Your task to perform on an android device: I should disable the SMS reminder setting in the Duolingo app so it doesn't annoy me when I'm working.
Image 1: 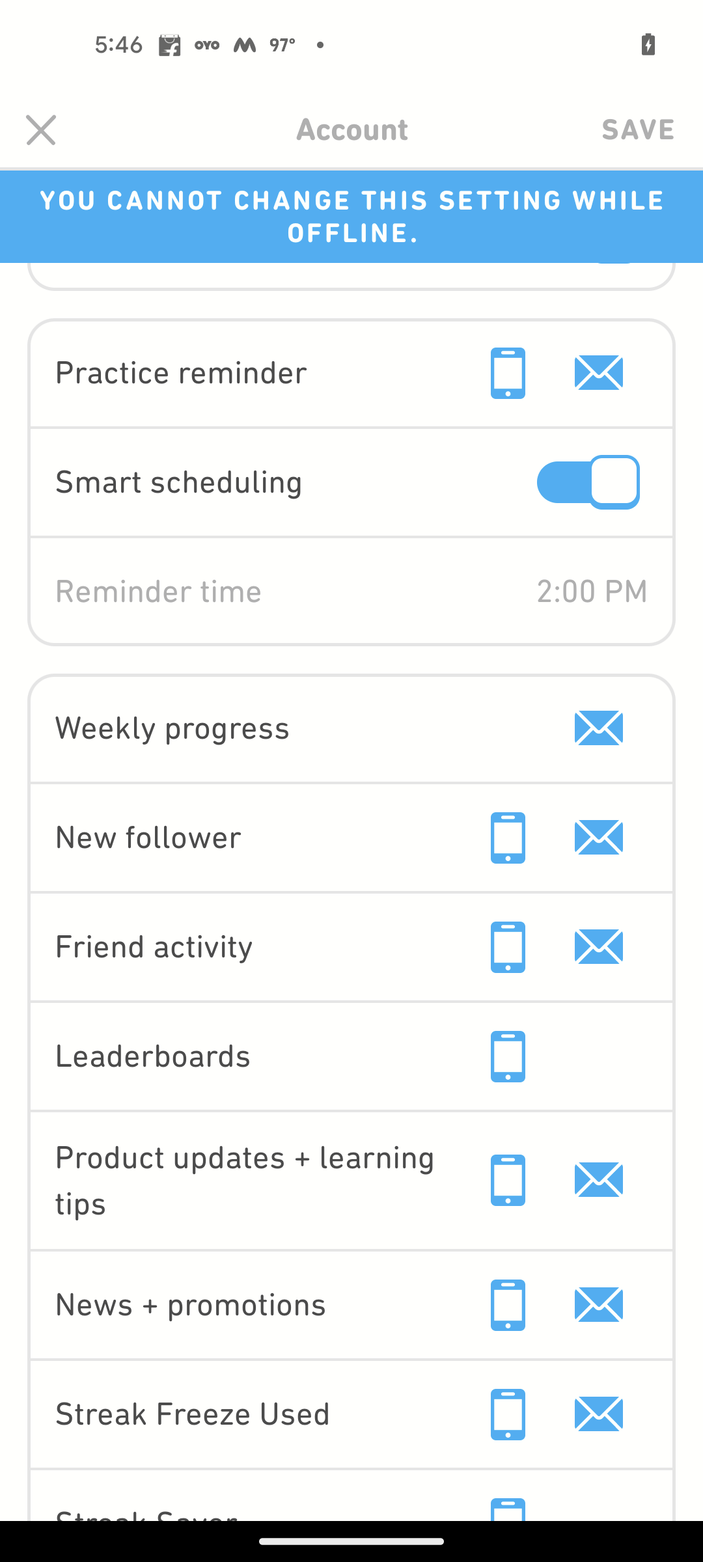
Swipe down to view SMS reminder setting
Step 1: scroll up
Image 2: 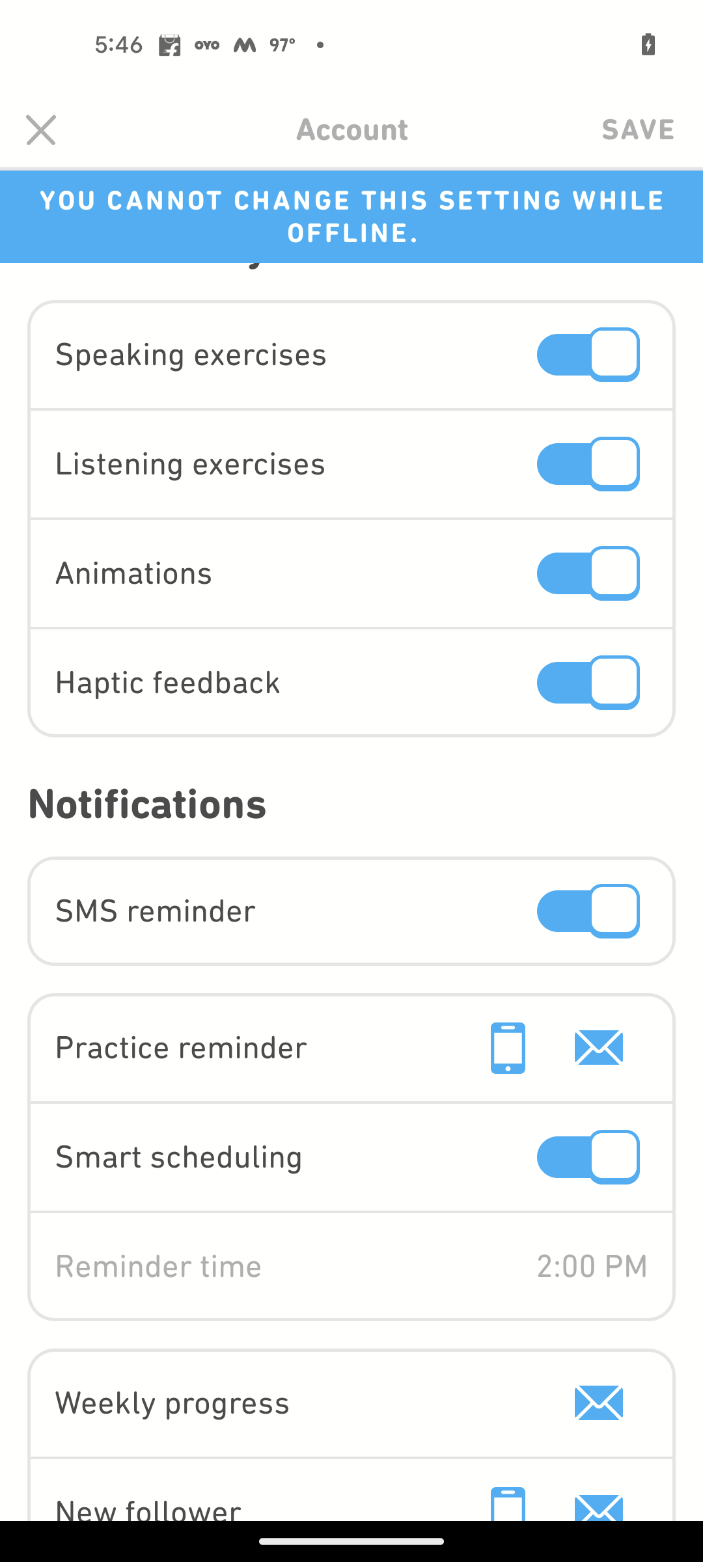
Turn off the SMS reminder setting Under Notifications settings
Step 2: click (592, 911)
Image 3: 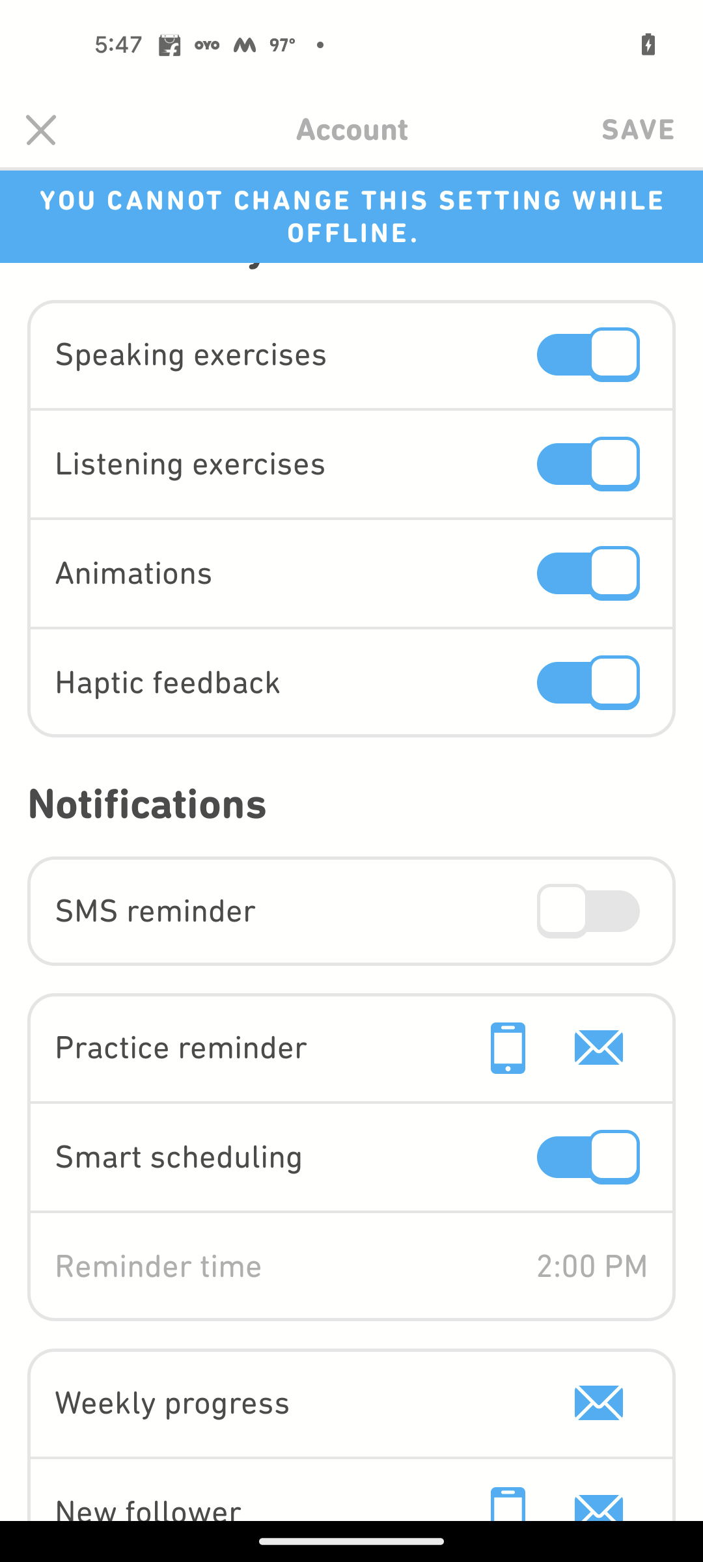
Click on the Save button at the top right corner of the screen
Step 3: click (638, 130)
Image 4: 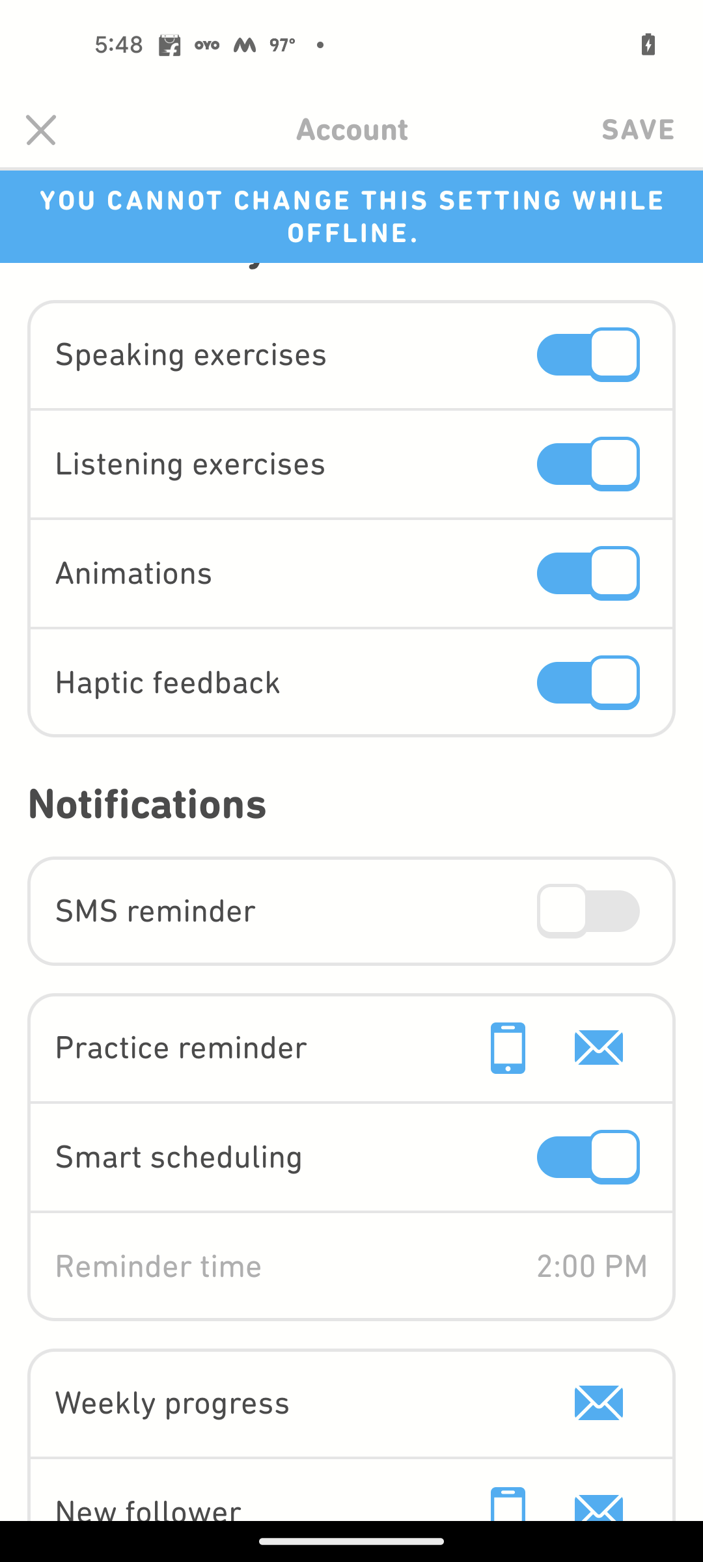
Click on the Save button at the top right corner of the screen
Step 4: click (638, 130)